Your task to perform on an android device: I had already used Greatonu Womens court shoes , and now I want to explore different brands. Look for Ajvani brand.
Image 0: 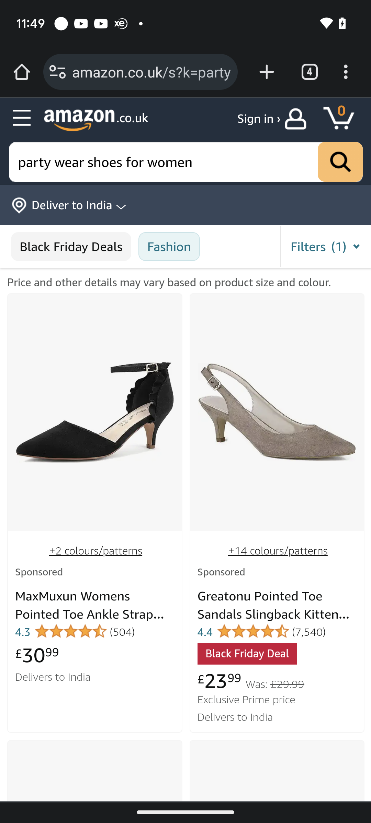
Click on the filters tab at the right of the screen
Step 0: click (326, 246)
Image 1: 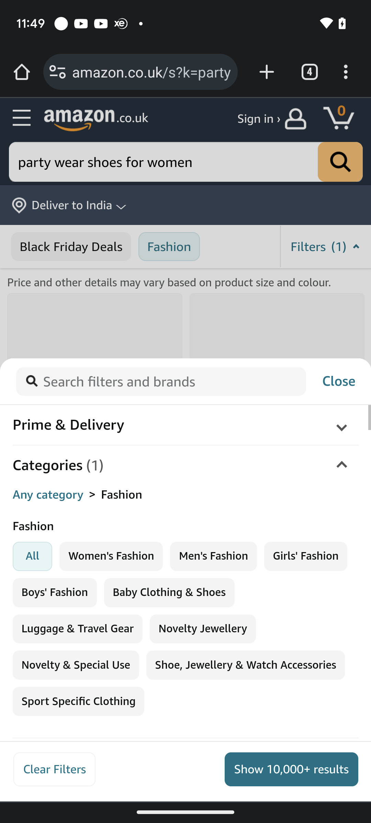
Swipe up to view brands
Step 1: scroll down
Image 2: 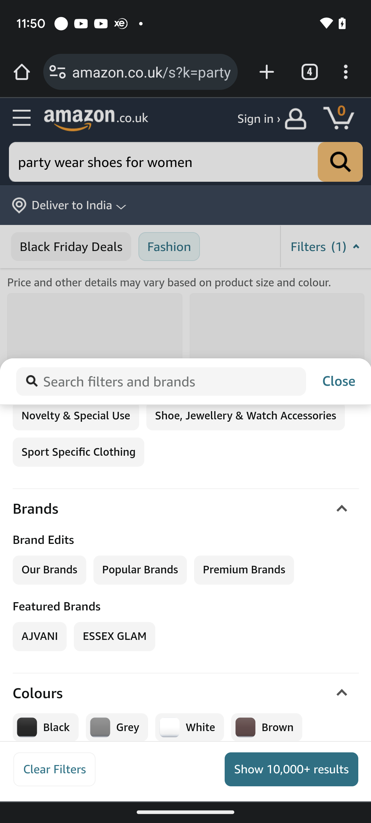
Select AJVANI brand
Step 2: click (39, 636)
Image 3: 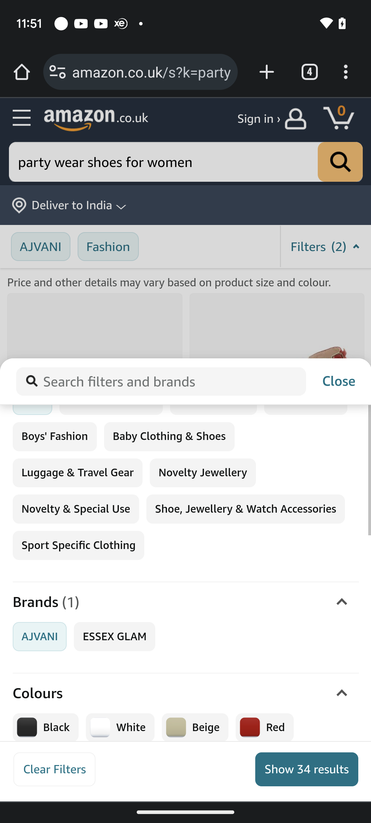
Click on show 34 results tab
Step 3: click (307, 769)